Your task to perform on an android device: Save Flat Rua Pedro Calmon Jacarepagua in the VivaReal app so that, in the future, I will buy this flat.
Image 0: 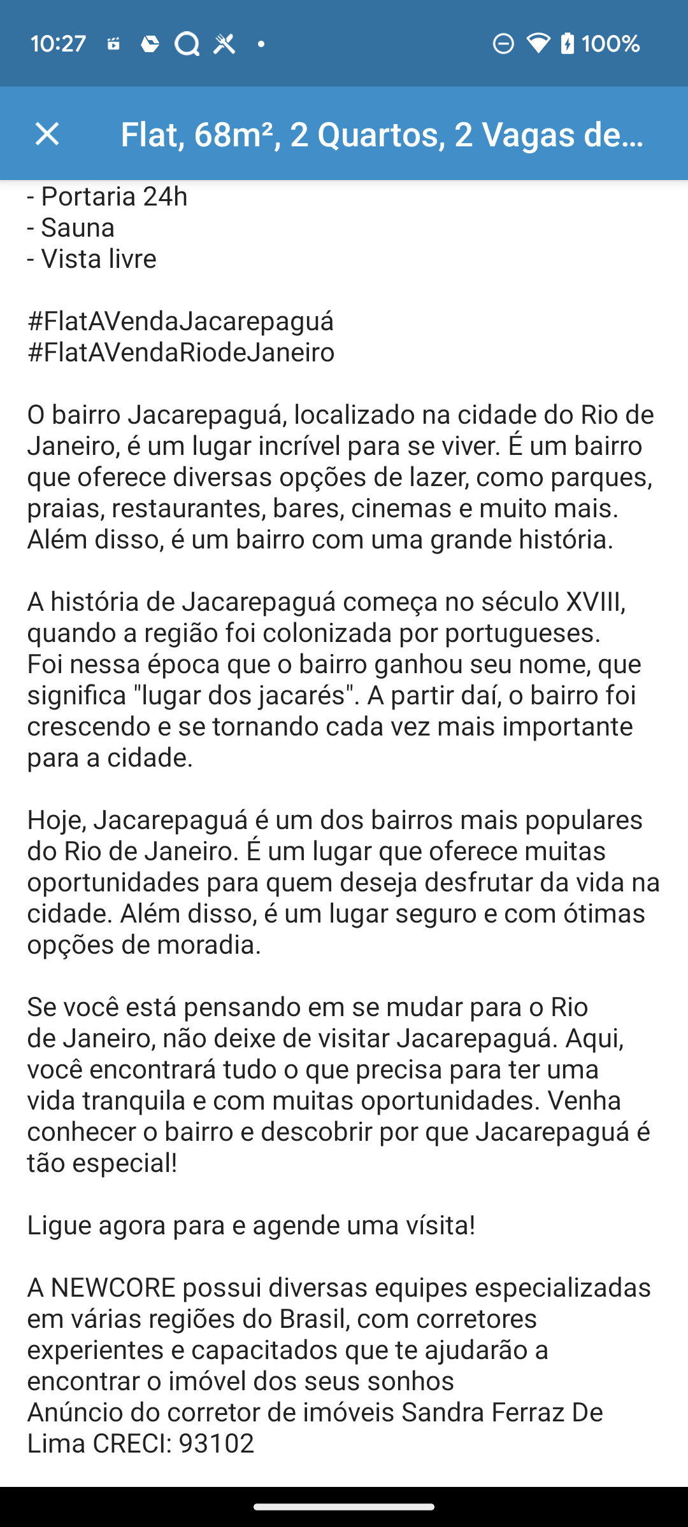
go back to the previous page
Step 0: press back button
Image 1: 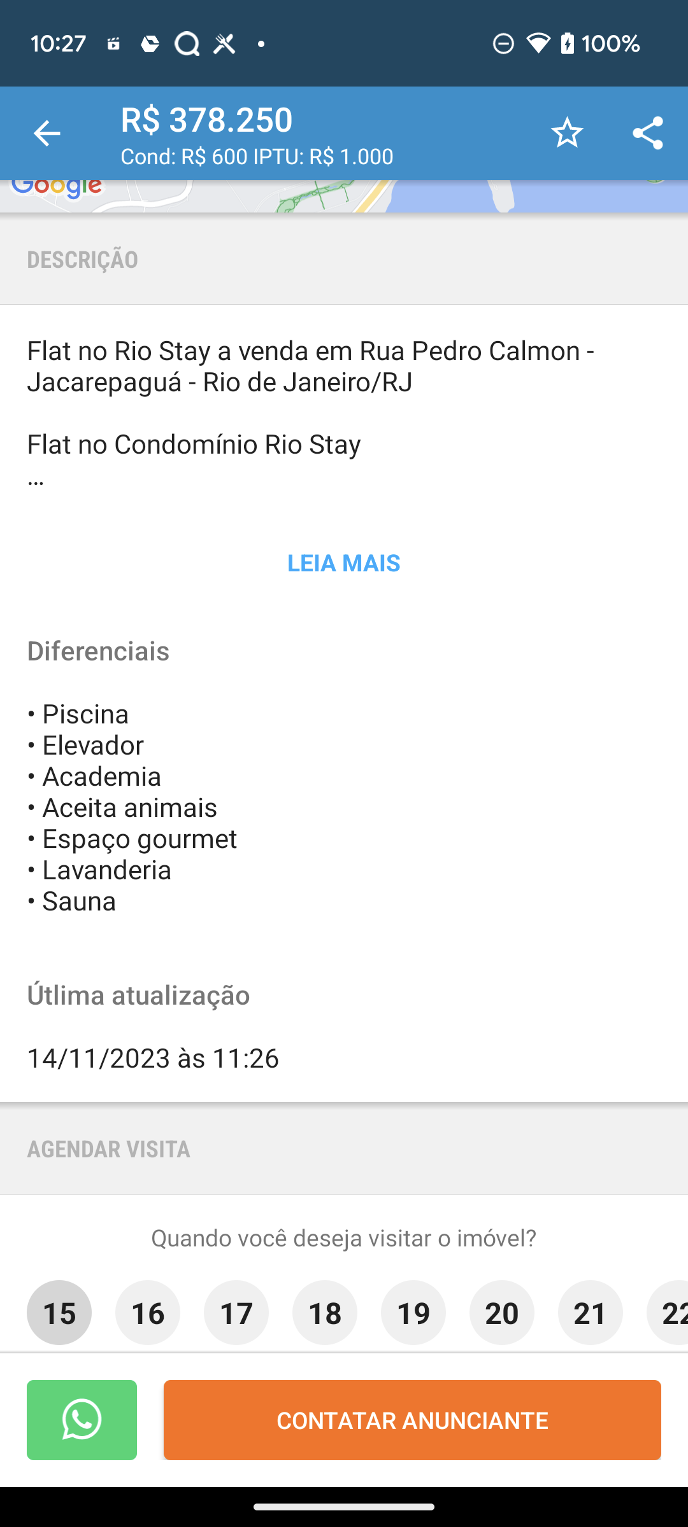
Click on the star icon at the top right corner of the screen
Step 1: click (344, 106)